Your task to perform on an android device: This LICHAMP Pink Tape Measure 25 Feet looks good in quality, and I want to add this measuring tape to my cart, so add this LICHAMP Pink Tape Measure 25 Feet to my cart in the desertcart app.
Image 0: 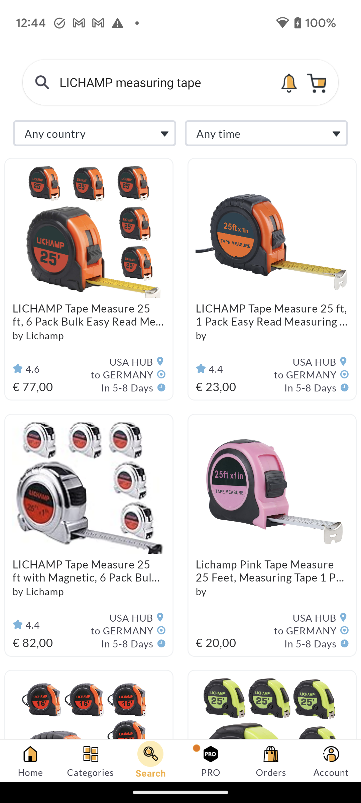
Click on the LICHAMP Pink Tape Measure 25 Feet to view the add to cart option.
Step 0: click (272, 571)
Image 1: 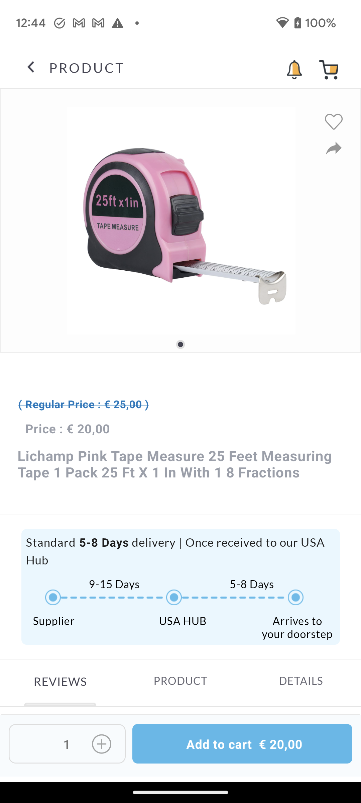
Click on the Add to Cart button at the bottom right corner of the screen to add this measuring tape to my cart.
Step 1: click (242, 744)
Image 2: 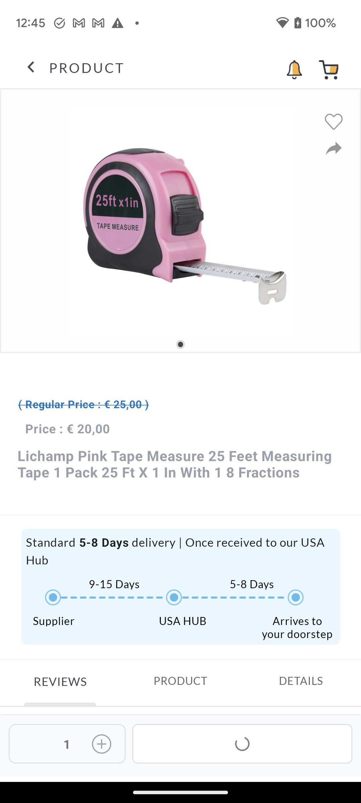
Click on the Add to Cart button at the bottom right corner of the screen to add this measuring tape to my cart.
Step 2: wait